Your task to perform on an android device: Share the office event with vadubey@google.com through gmail.
Image 0: 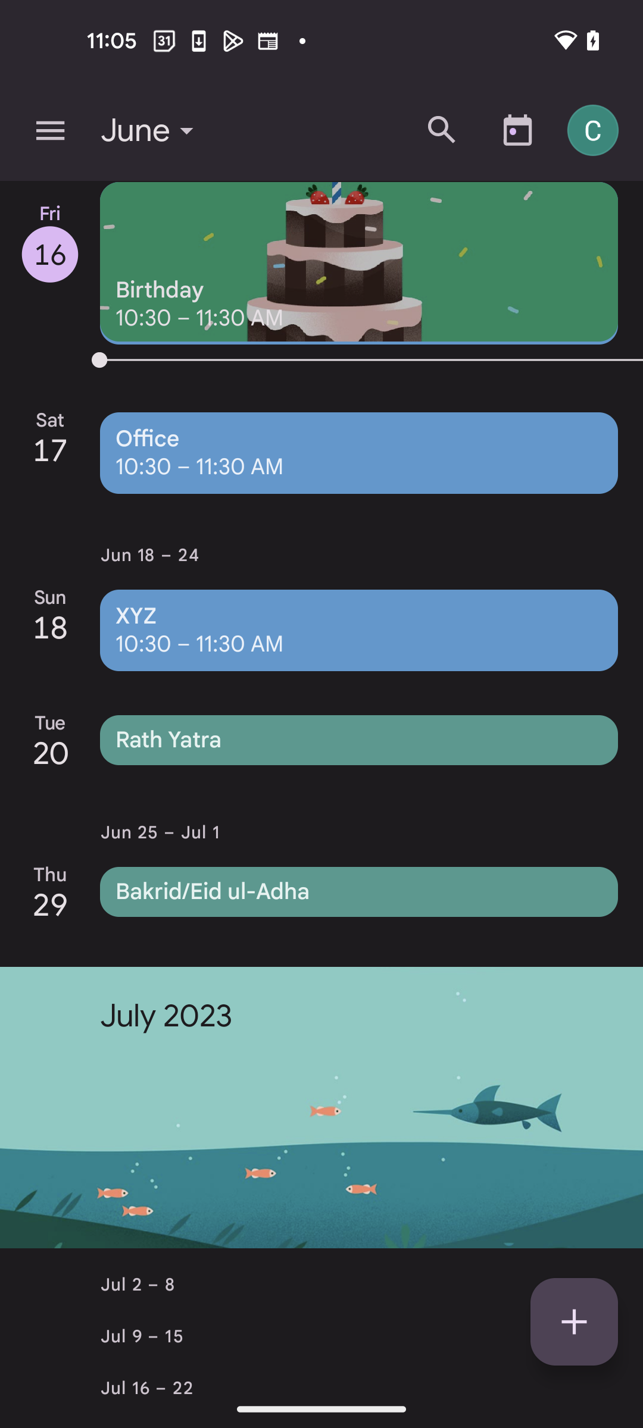
Go to the Office event
Step 0: click (359, 453)
Image 2: 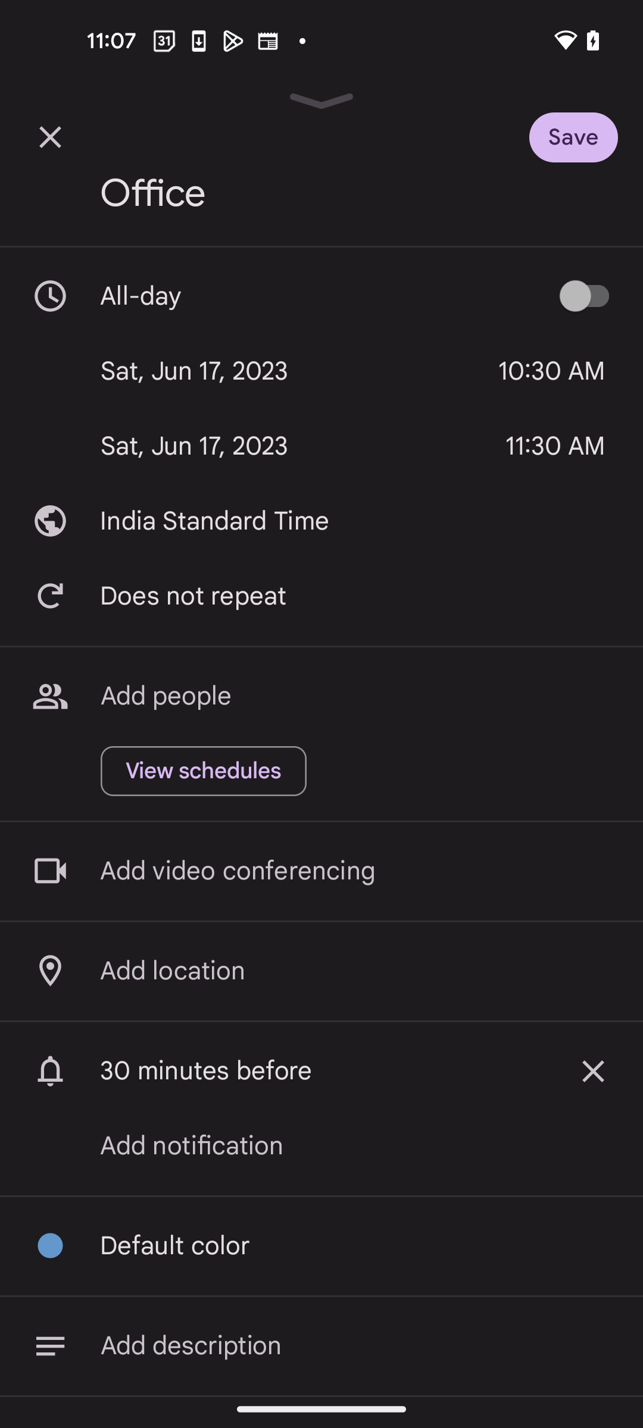
Click on Add video conferencing option
Step 2: click (352, 870)
Image 3: 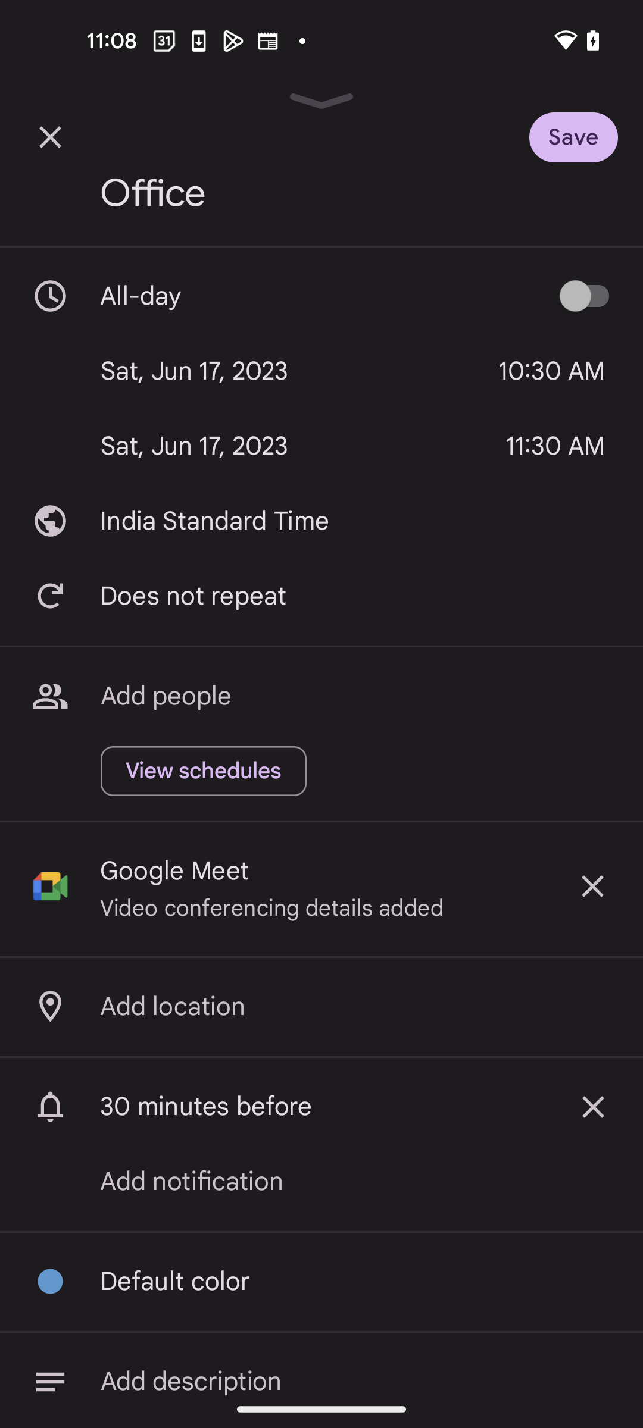
Click on Save button at the top right corner
Step 3: click (599, 130)
Image 4: 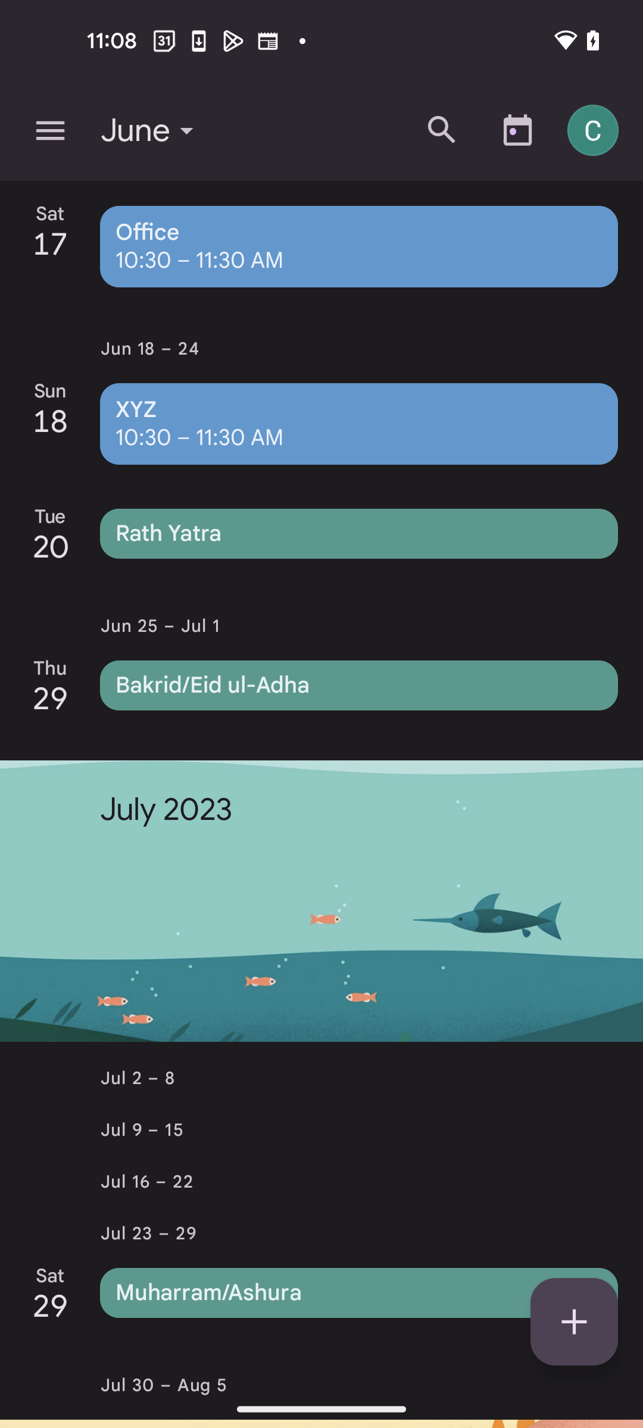
Go to the Office event
Step 4: click (359, 246)
Image 5: 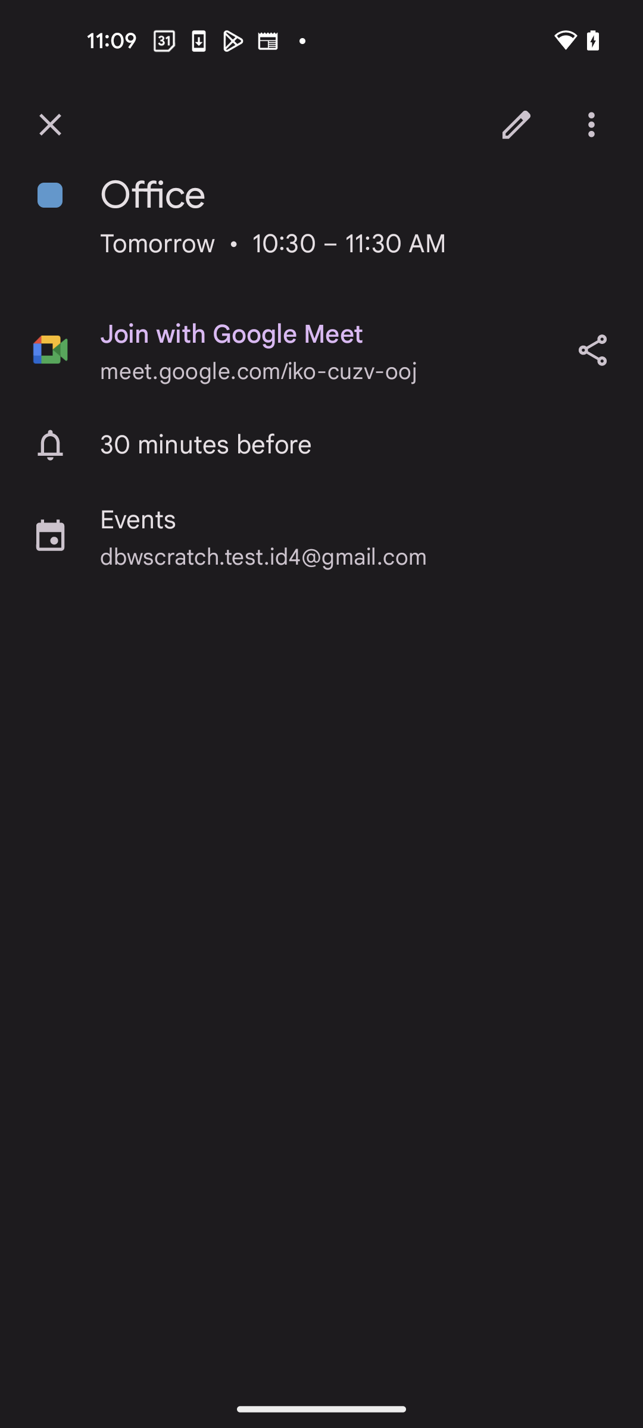
Click on the Share icon 
Step 5: click (592, 350)
Image 7: 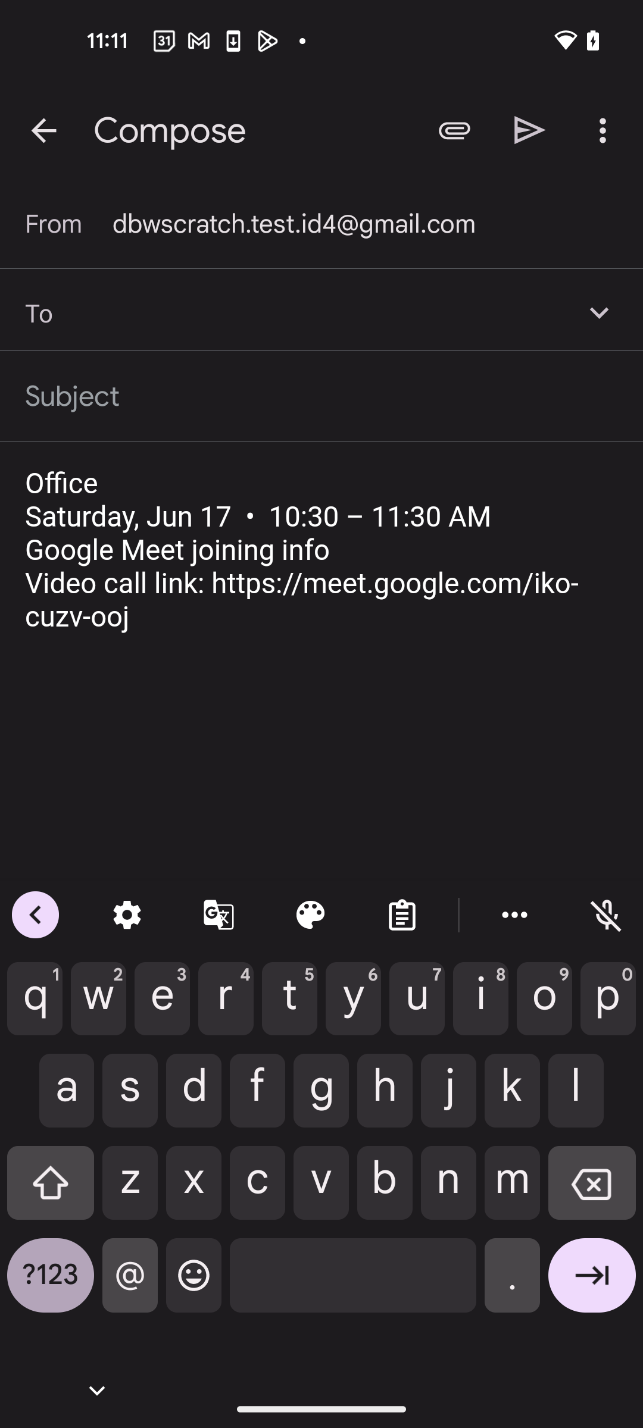
Enter the email address vadubey@google.com
Step 7: type "vadubey@google.com"
Image 8: 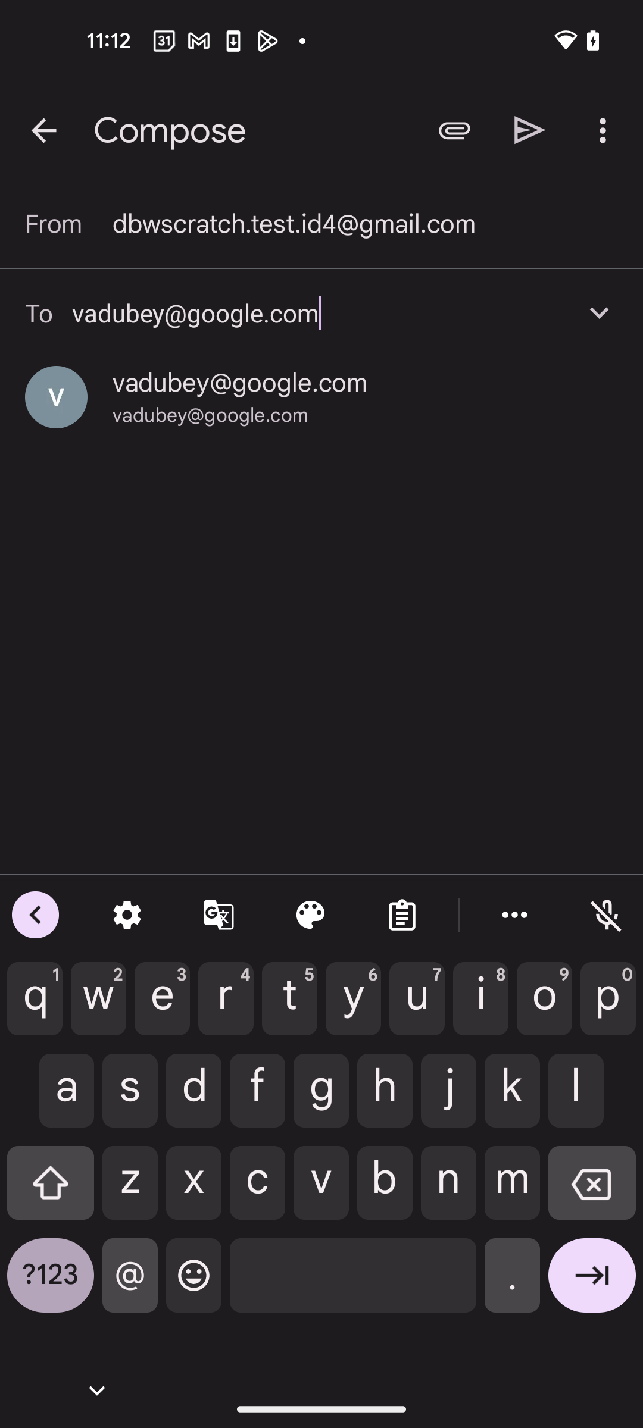
Select vadubey@google.com
Step 8: click (239, 383)
Image 9: 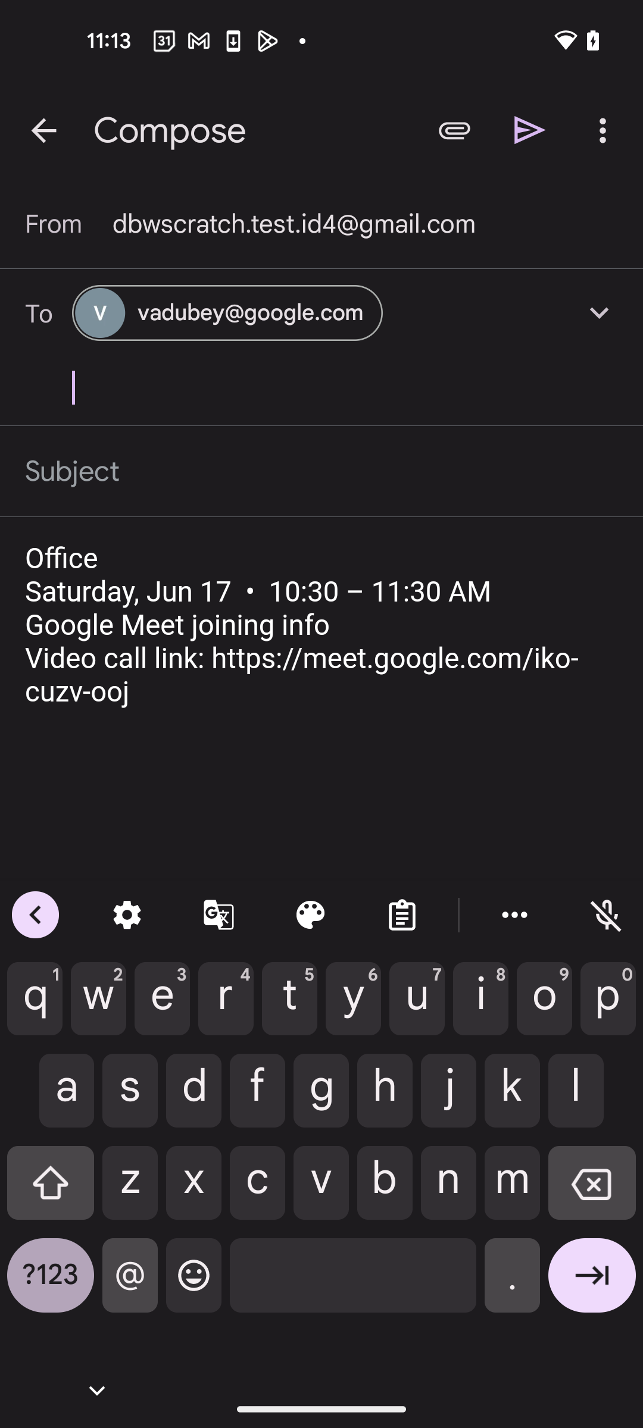
Click on Send icon at the top of the screen
Step 9: click (530, 130)